Your task to perform on an android device: I have heard Arrow is a good brand for formal clothes. Compare the Arrow men striped slim fit formal shirt with similar other shirts in the Lifestyle app.
Image 0: 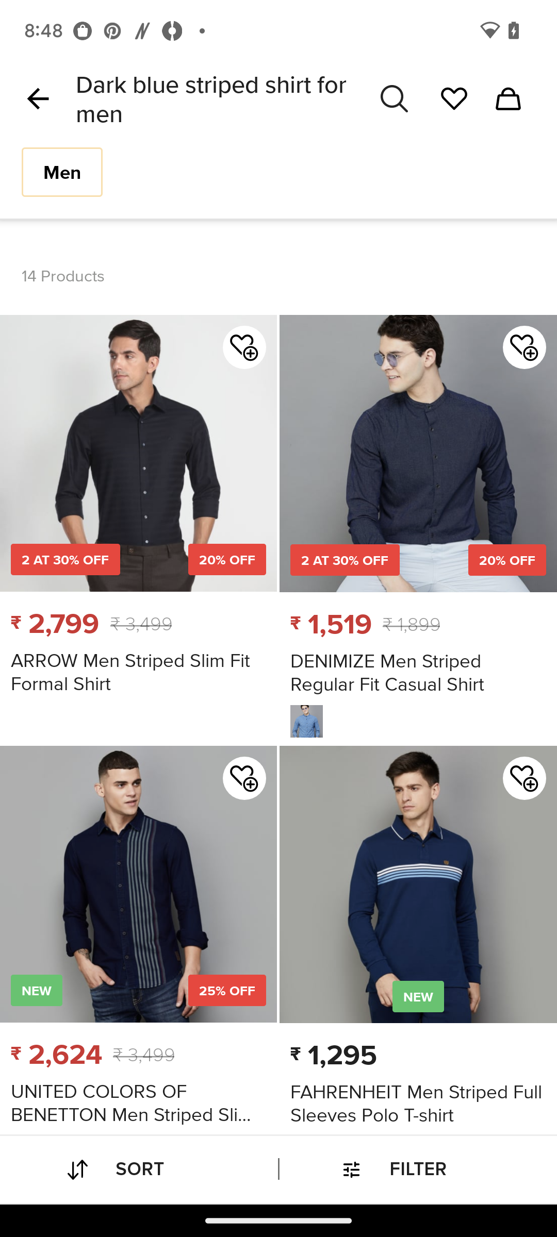
Click on the Arrow men striped slim fit formal shirt.
Step 0: click (138, 529)
Image 1: 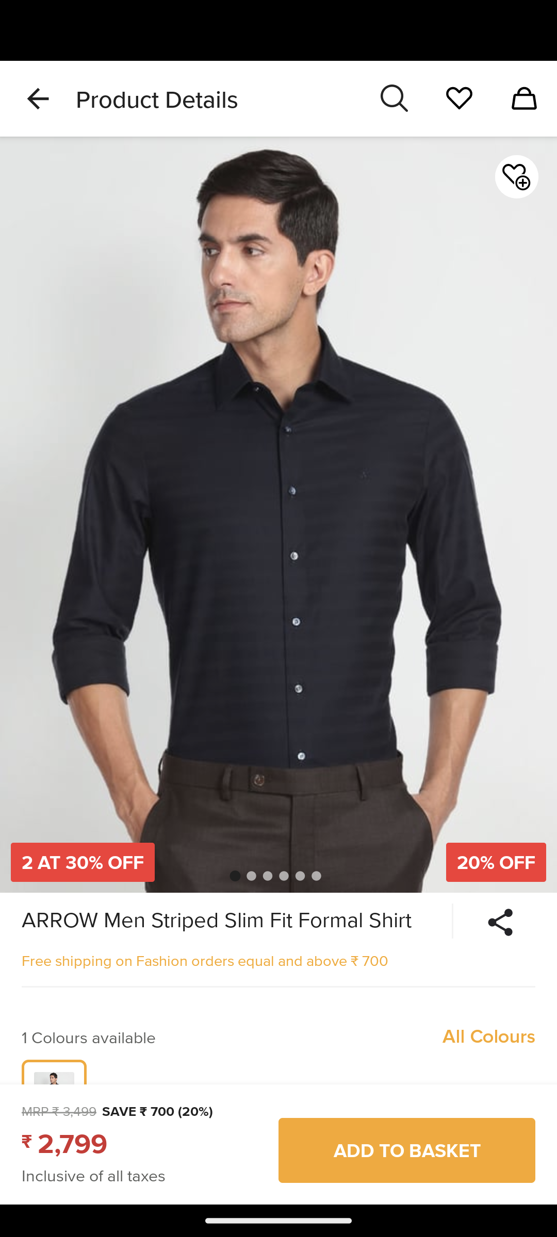
Swipe left to view more.
Step 1: wait
Image 2: 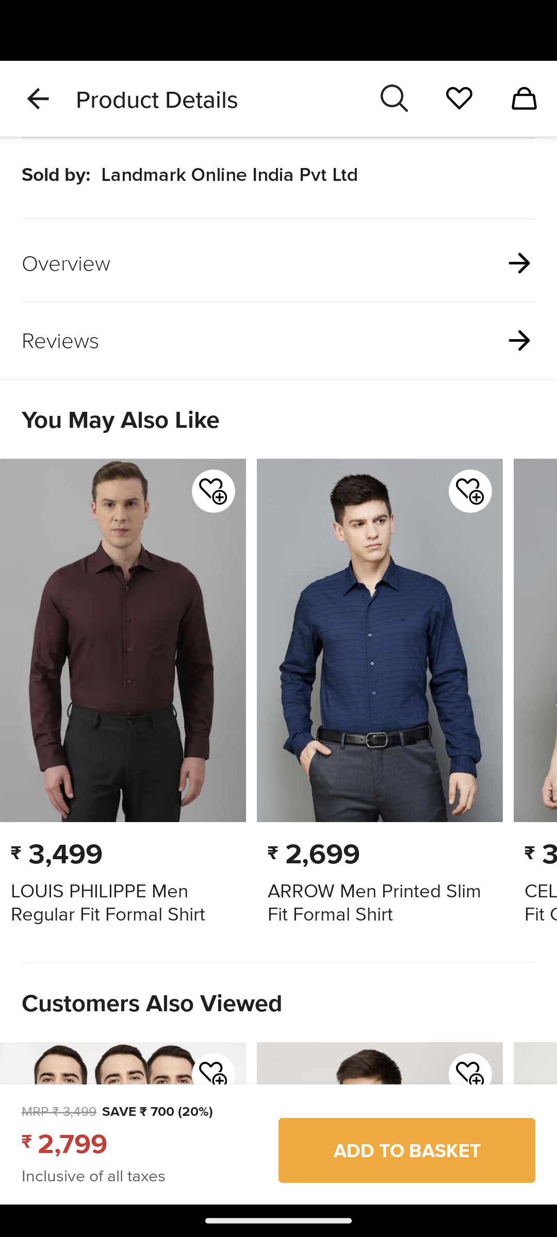
Swipe left to view more shirts.
Step 2: scroll right